Your task to perform on an android device: Download How to Be a Leader for Climate Justice by David Lammy and Justin J. Pearson
Image 0: 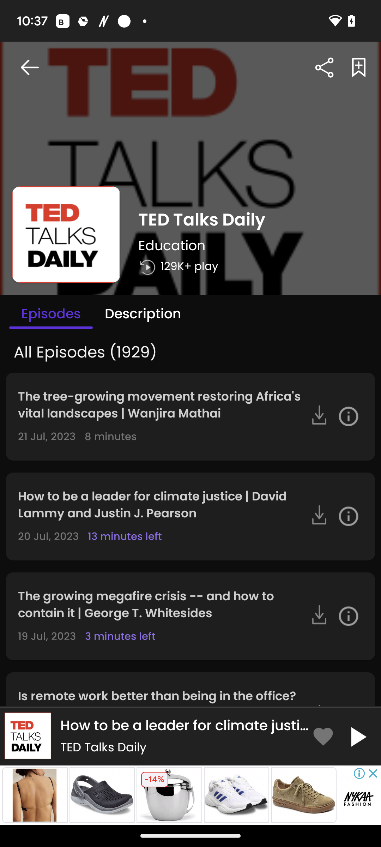
Click on the second download icon in the middle of the screen
Step 0: click (317, 515)
Image 1: 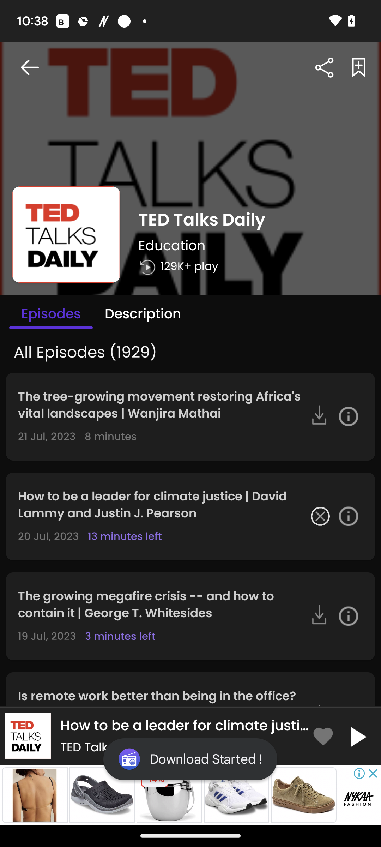
Click on the second download icon in the middle of the screen
Step 1: wait